Your task to perform on an android device: Open the Hotels.com app, Reserve a hotel in tokyo by checking 1 July Check-out 7 July with 5 adults and open the first search result
Image 0: 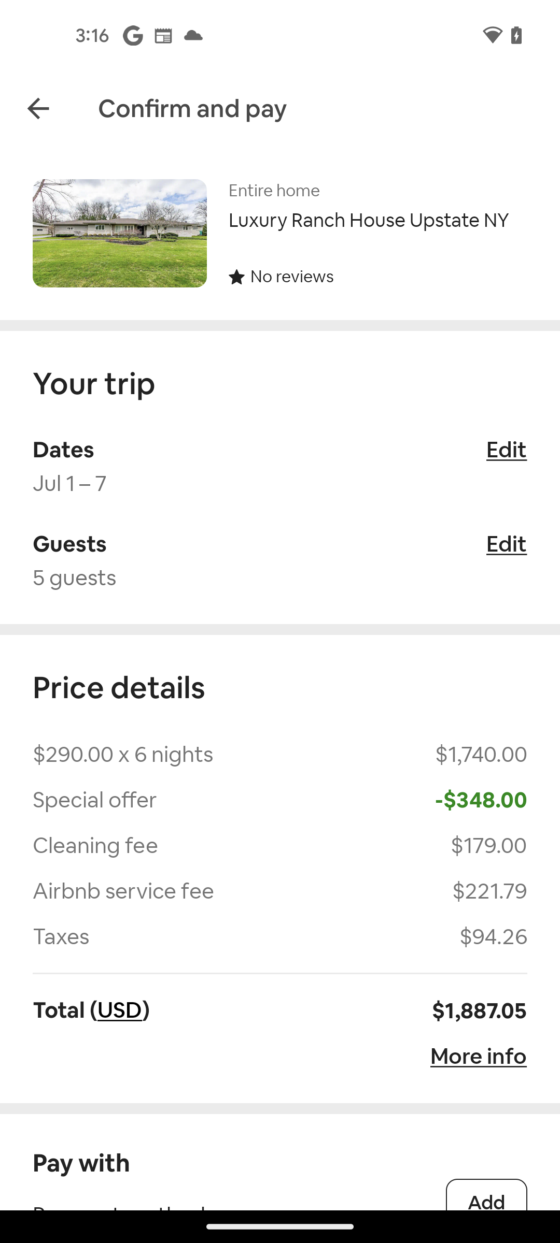
Open Hotels.com app
Step 0: open app "Hotels.com"
Image 1: 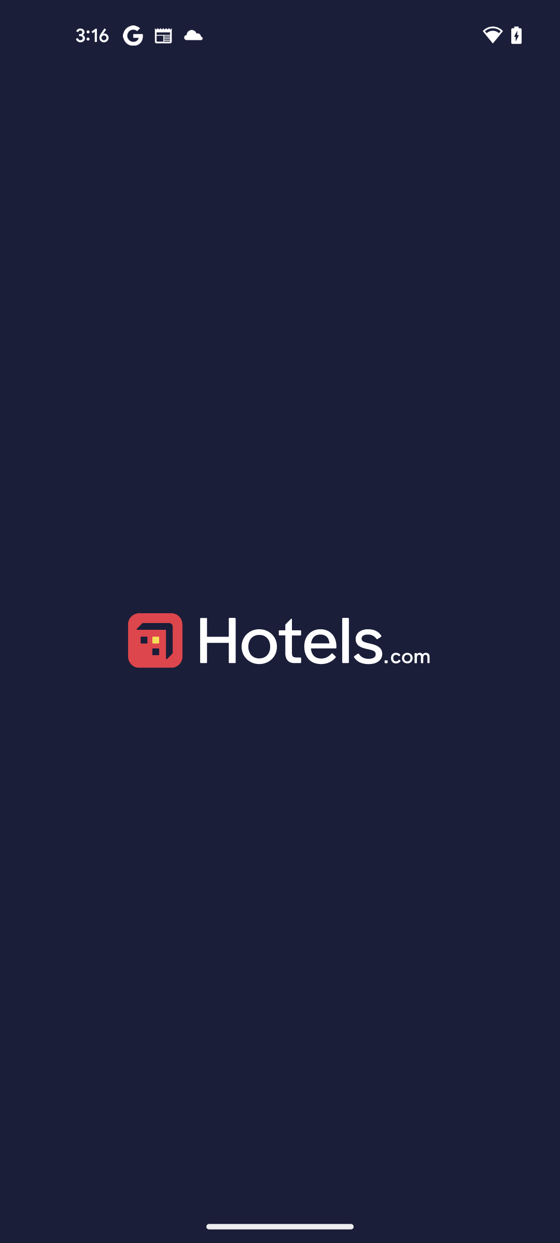
Open Hotels.com app
Step 1: wait
Image 3: 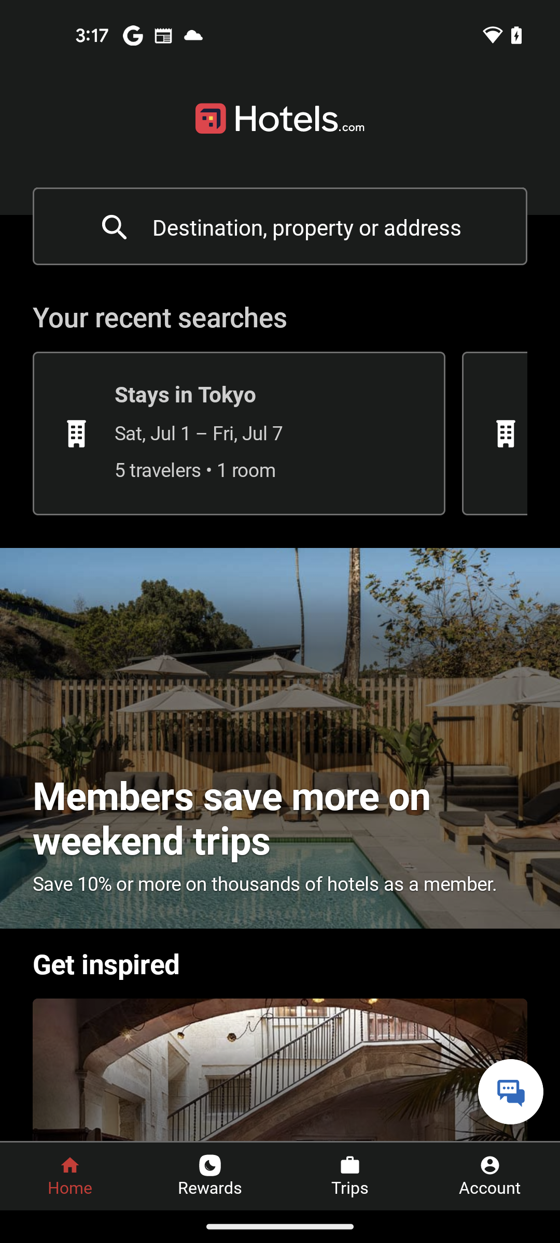
Click on the search bar at the top
Step 3: click (307, 227)
Image 4: 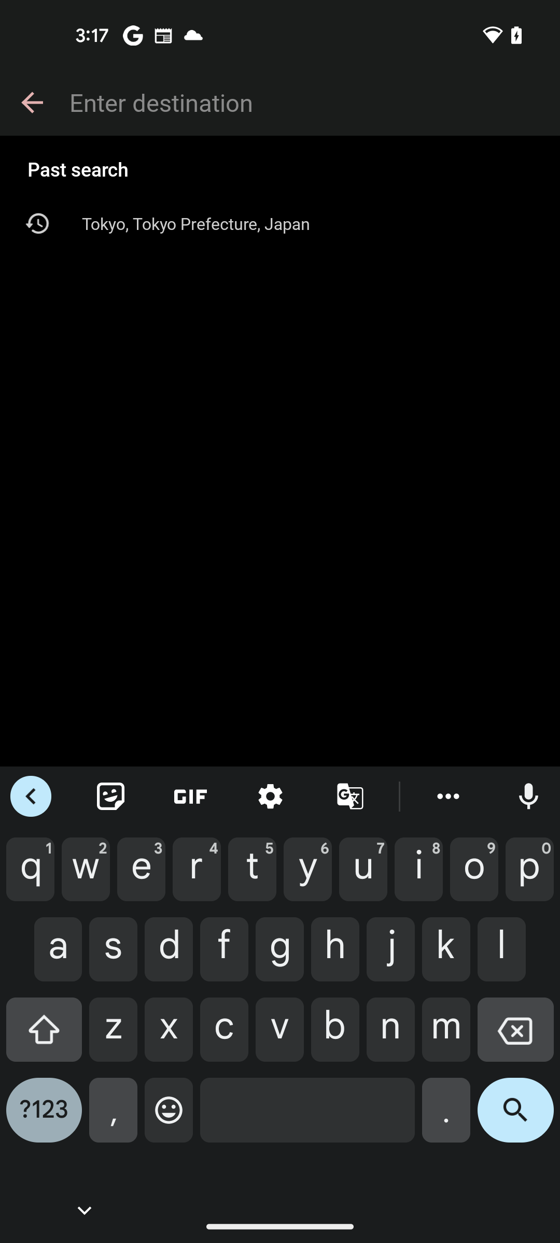
Search for Tokyo
Step 4: type "Tokyo"
Image 5: 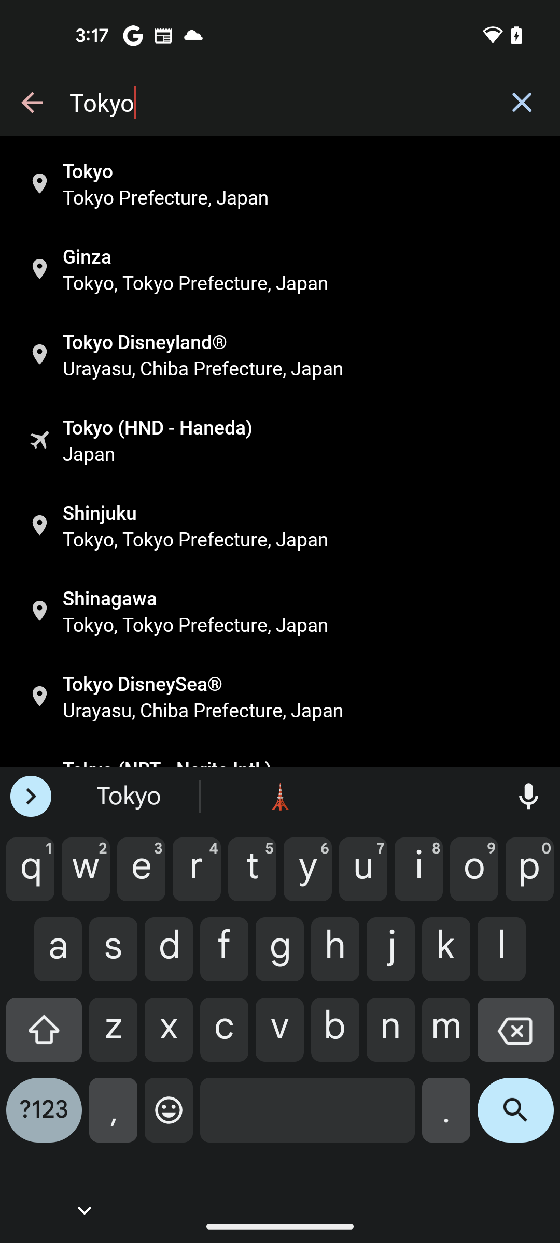
Click on the first search result
Step 5: click (300, 183)
Image 6: 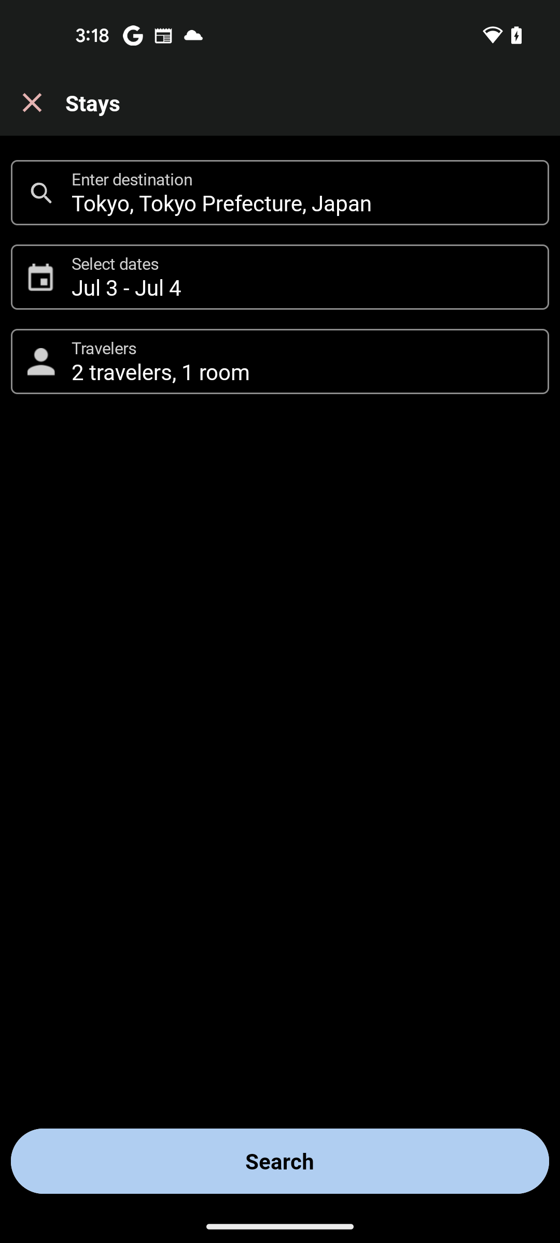
Select the date section
Step 6: click (302, 277)
Image 8: 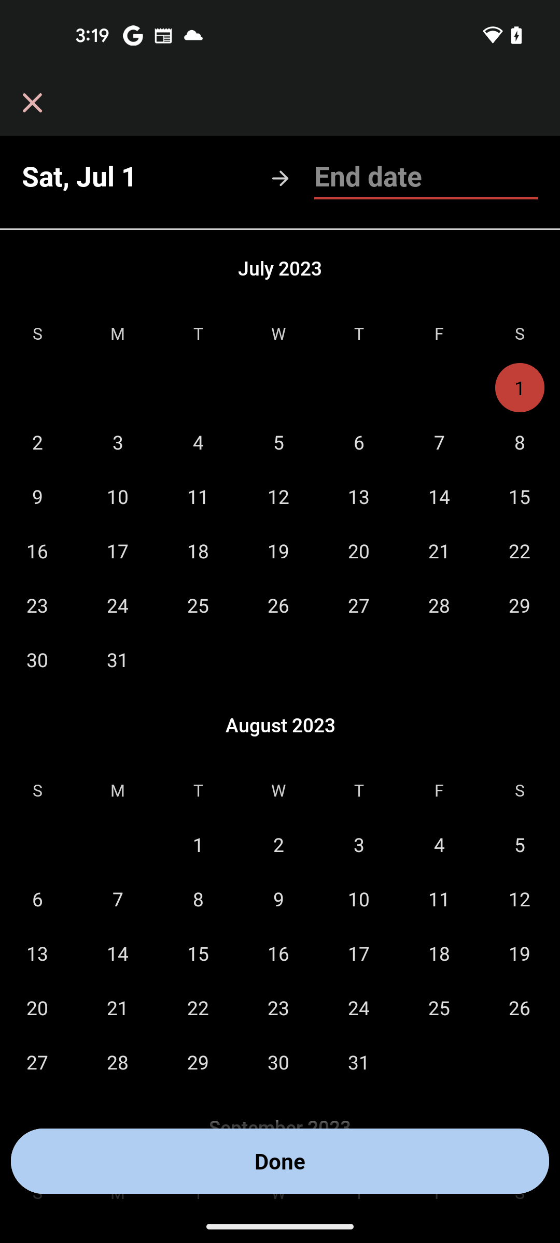
Click on the seventh July for check-out
Step 8: click (439, 442)
Image 9: 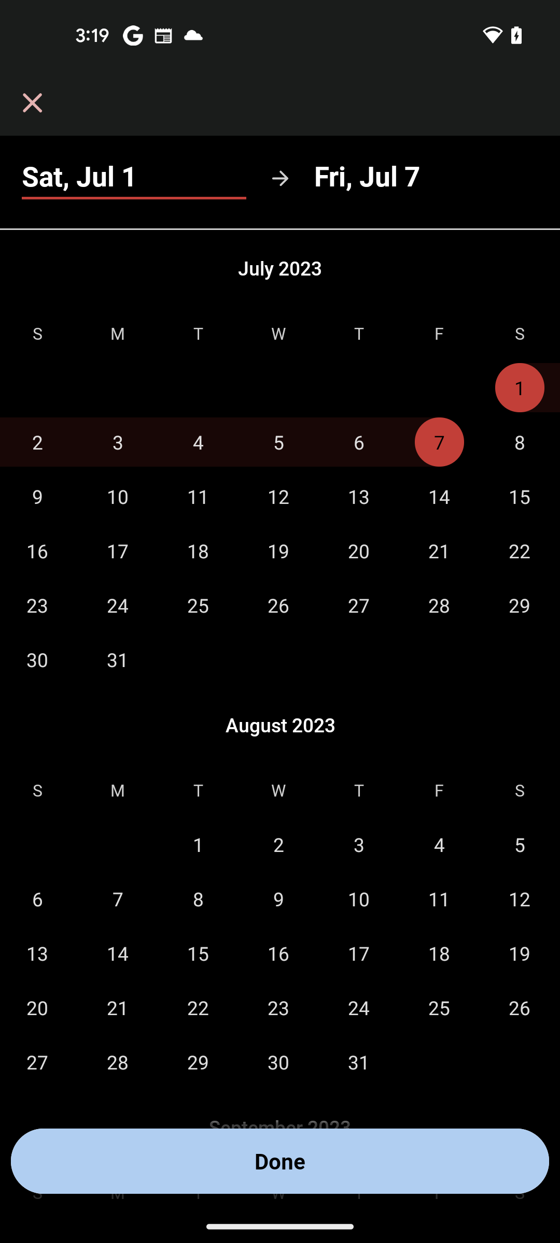
Click on the Done button at the bottom of the screen
Step 9: click (280, 1161)
Image 10: 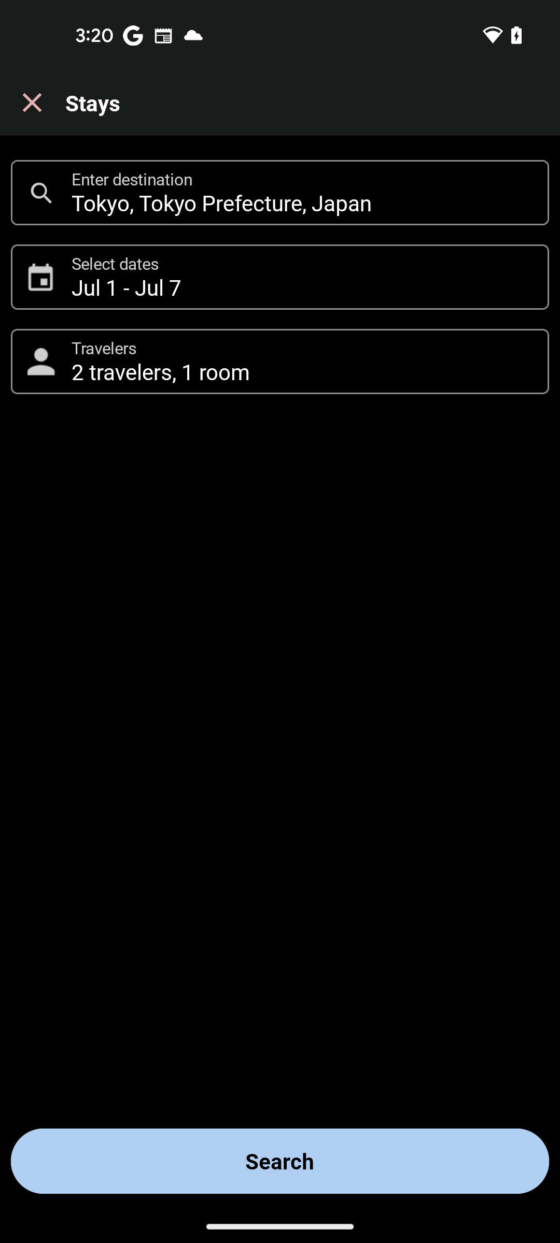
Click on the Travelers Section
Step 10: click (302, 362)
Image 11: 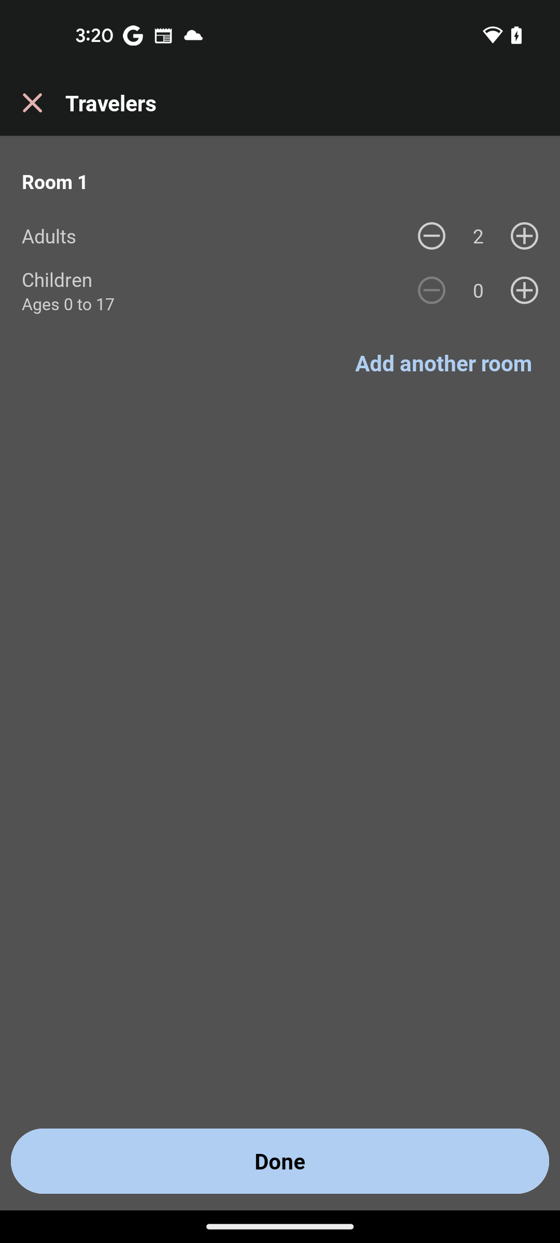
Click on the plus icon at the front of adults section to set room for 5 adults 
Step 11: click (524, 236)
Image 12: 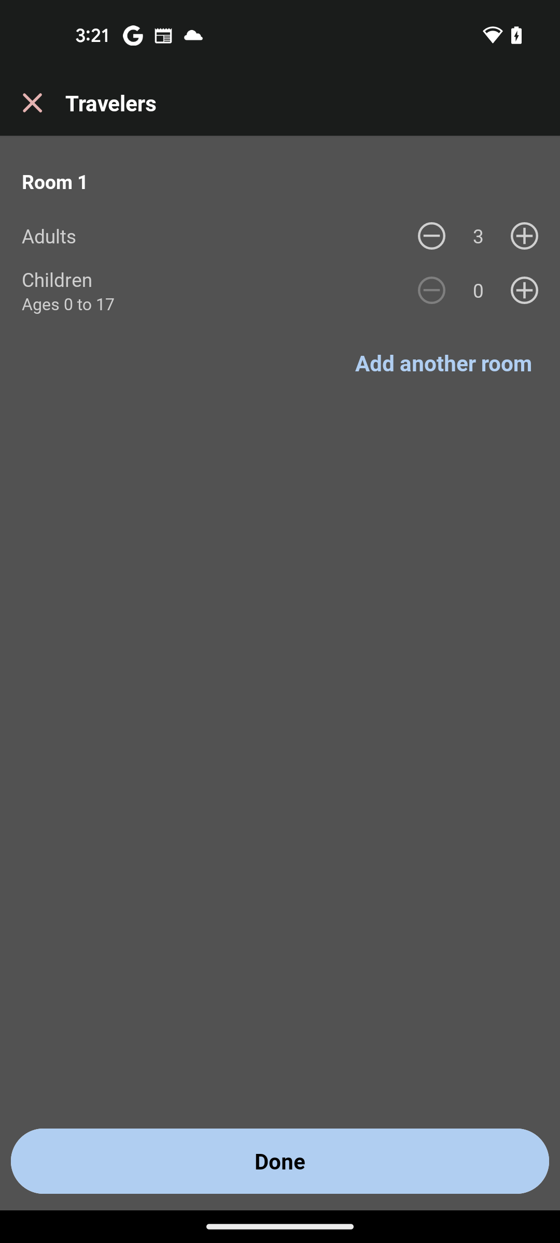
Click on the plus icon at the front of adults section to set room for 5 adults 
Step 12: click (524, 236)
Image 13: 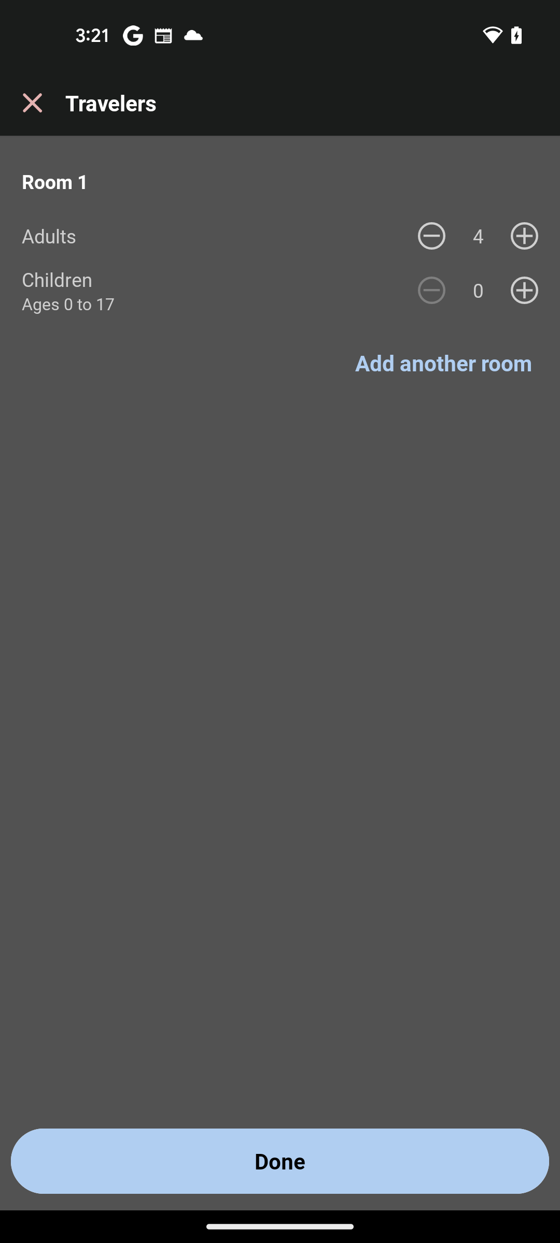
Click on the plus icon at the front of adults section to set room for 5 adults 
Step 13: click (524, 236)
Image 14: 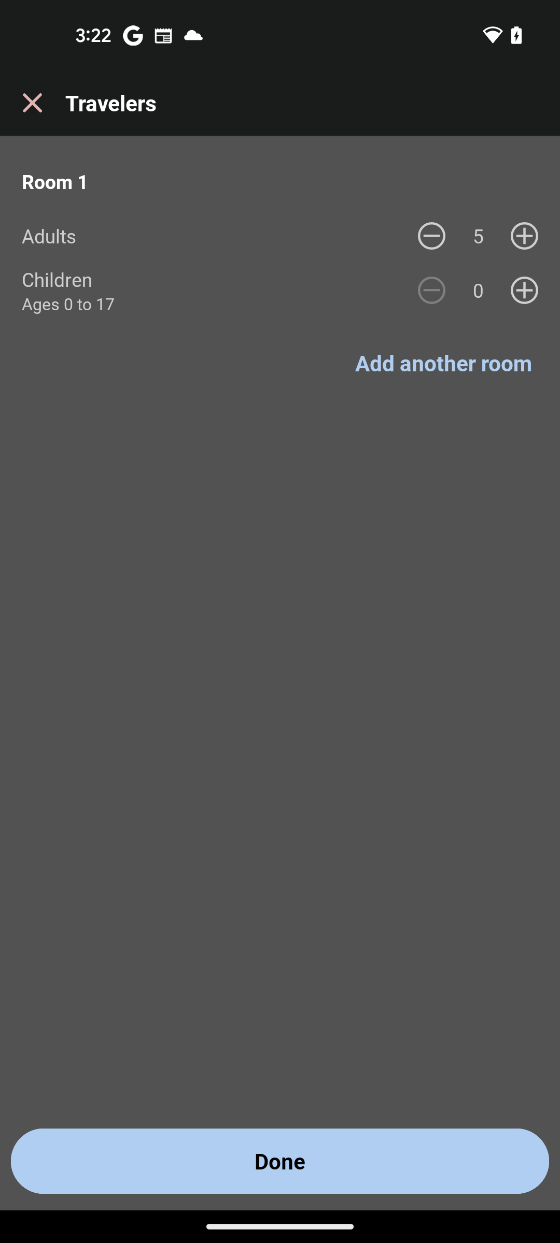
Click on the Done button at the bottom of the screen
Step 14: click (280, 1161)
Image 15: 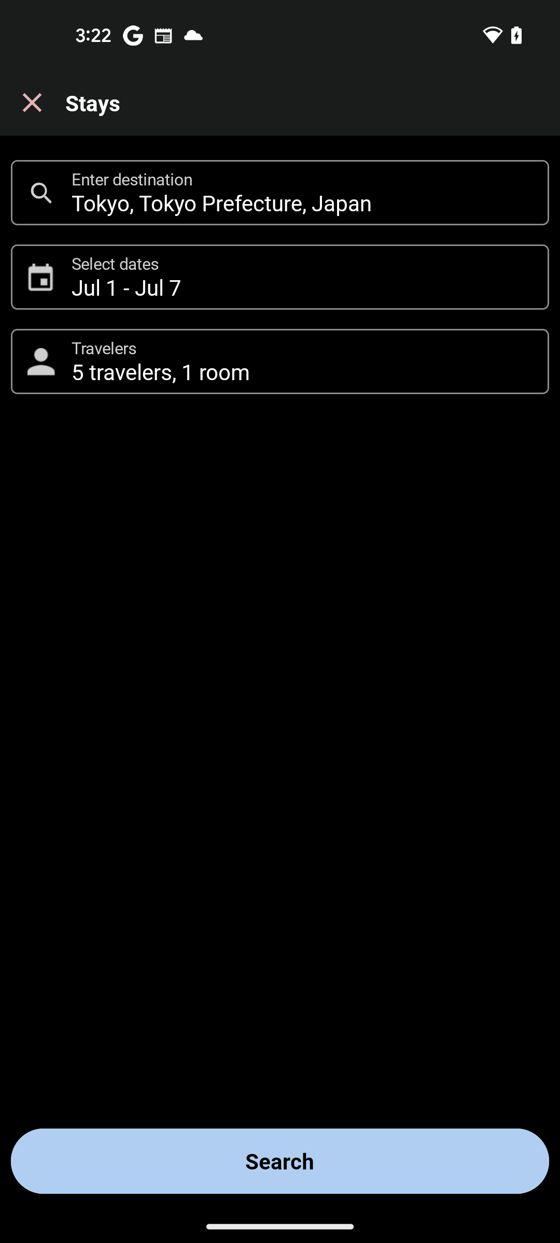
Click on the Search button at the bottom of the screen
Step 15: click (279, 1161)
Image 16: 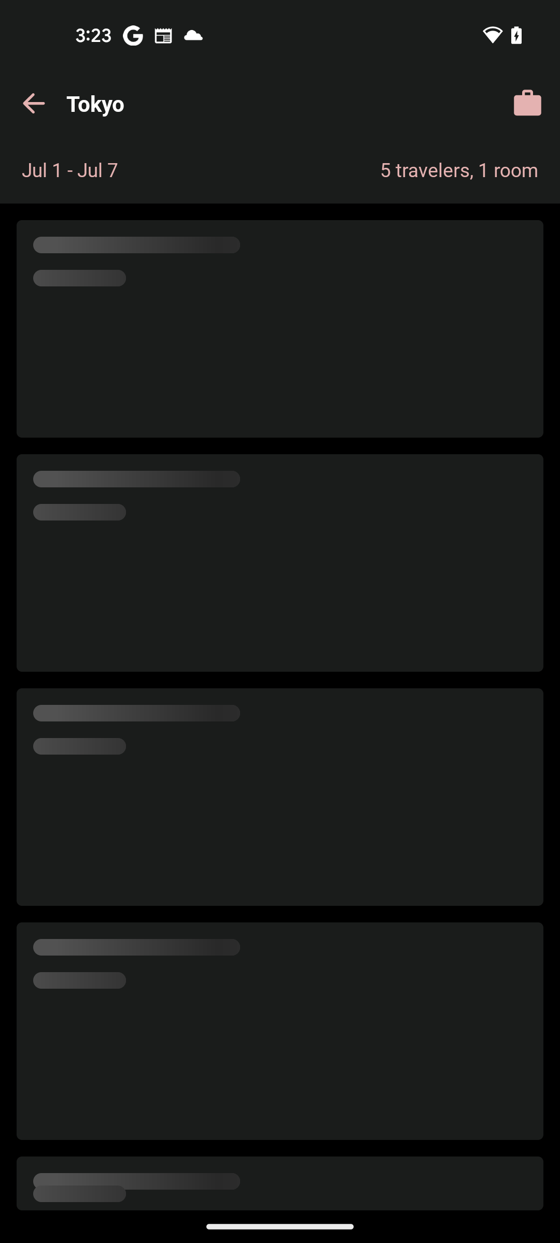
Click on the Search button at the bottom of the screen
Step 16: wait
Image 17: 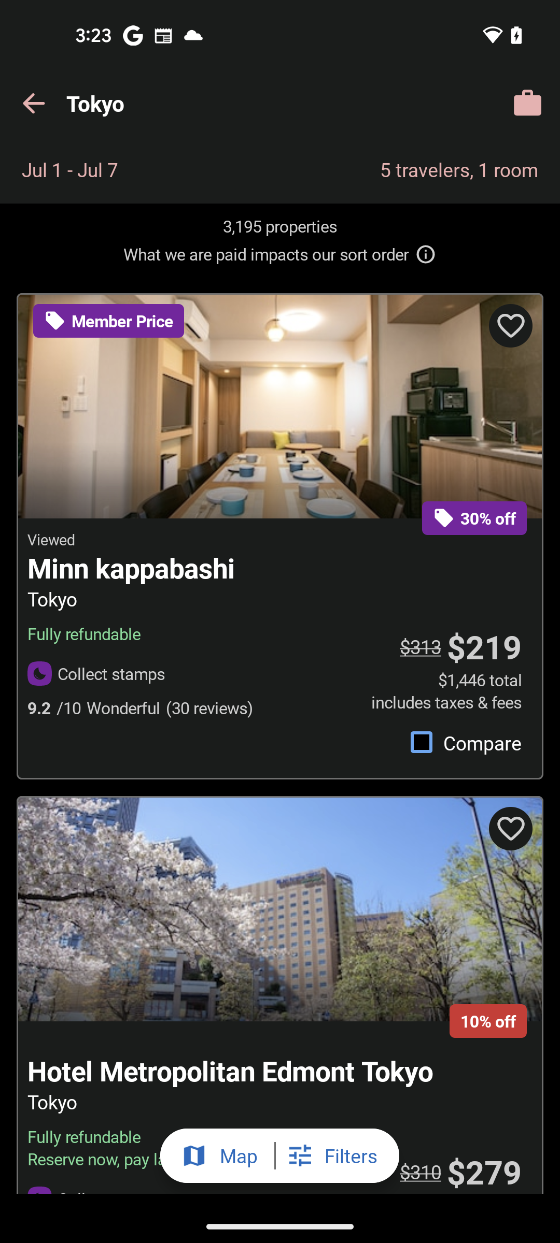
Open first search result
Step 17: click (280, 706)